Your task to perform on an android device: Qus 3234 - I want to view the save voice recording of my
Image 0: 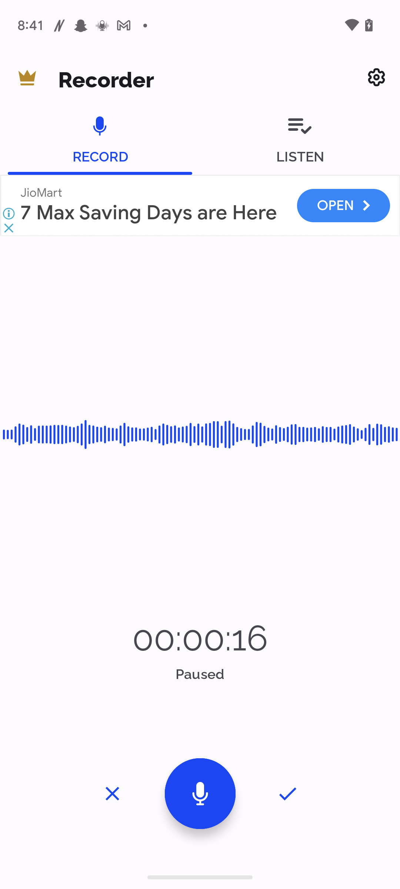
Click on the right icon to save the recording 
Step 0: click (288, 794)
Image 1: 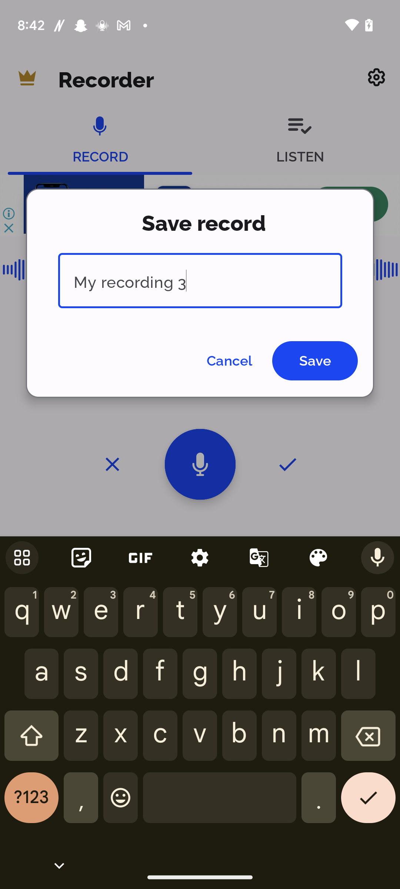
Click on the save button
Step 1: click (315, 361)
Image 2: 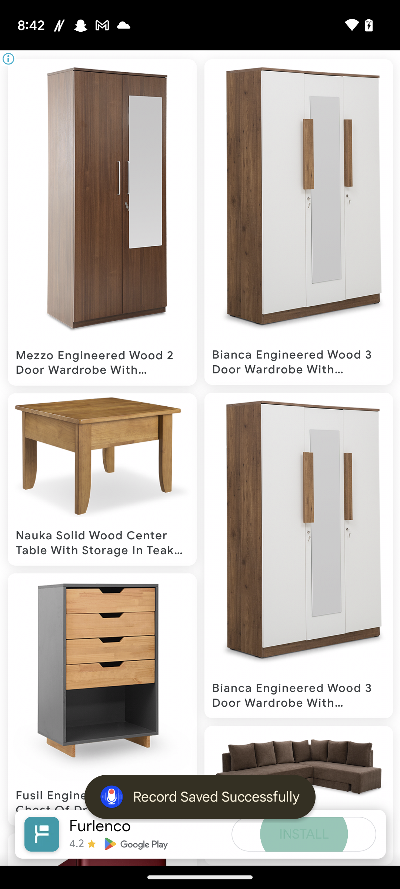
Click on the save button
Step 2: wait